Your task to perform on an android device: I want to set the recording quality to high standards in order to get the best sound quality possible in the Easy Voice Recorder app.
Image 0: 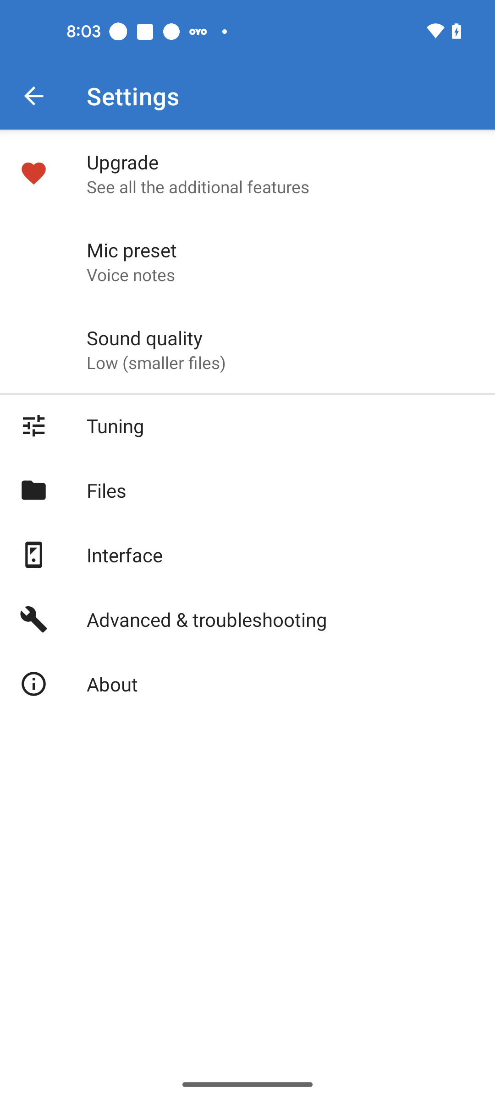
Click on the Sound quality
Step 0: click (144, 337)
Image 1: 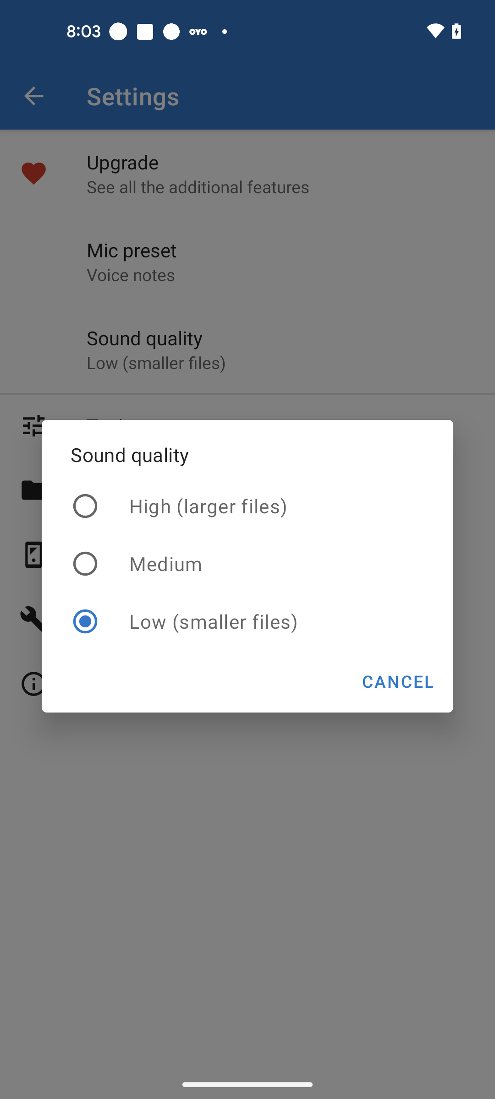
Select the High quality
Step 1: click (247, 506)